Your task to perform on an android device: Send a "Hi" message to my friend Natalie Larson on the Chat app.
Image 0: 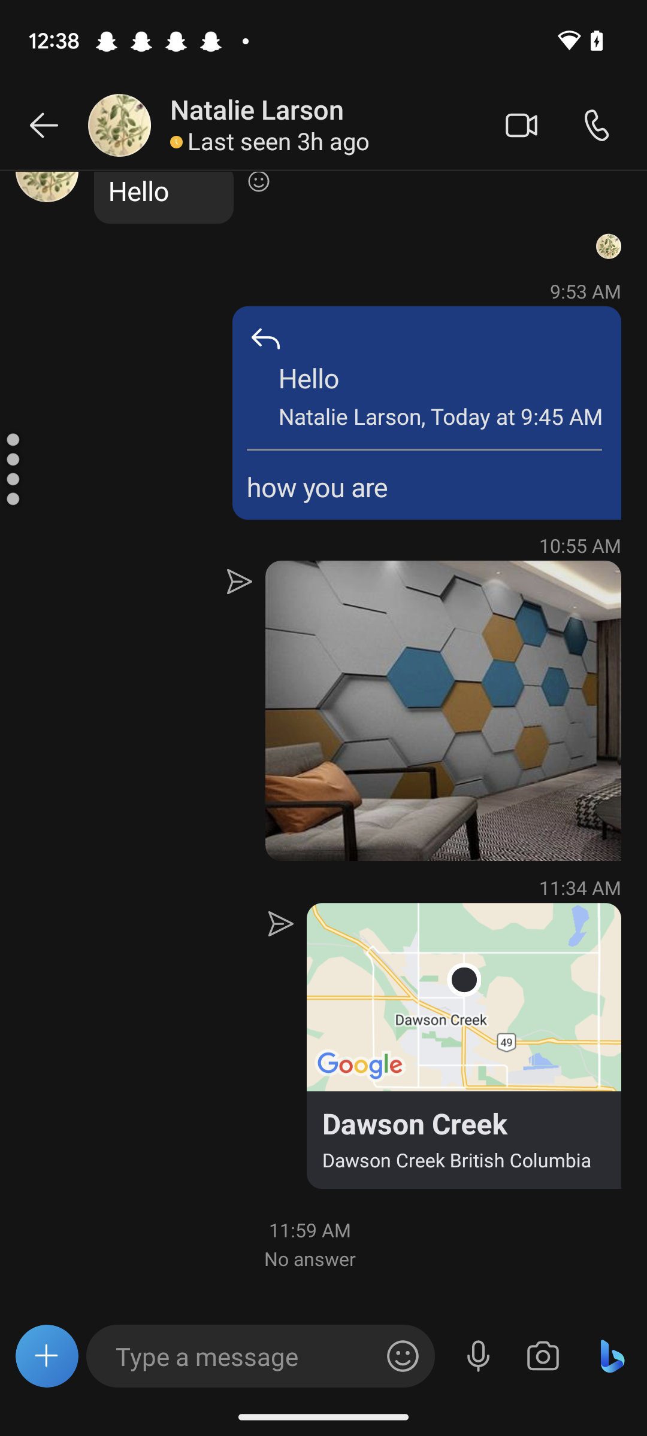
Open the Chat app.
Step 0: open app "Chat"
Image 1: 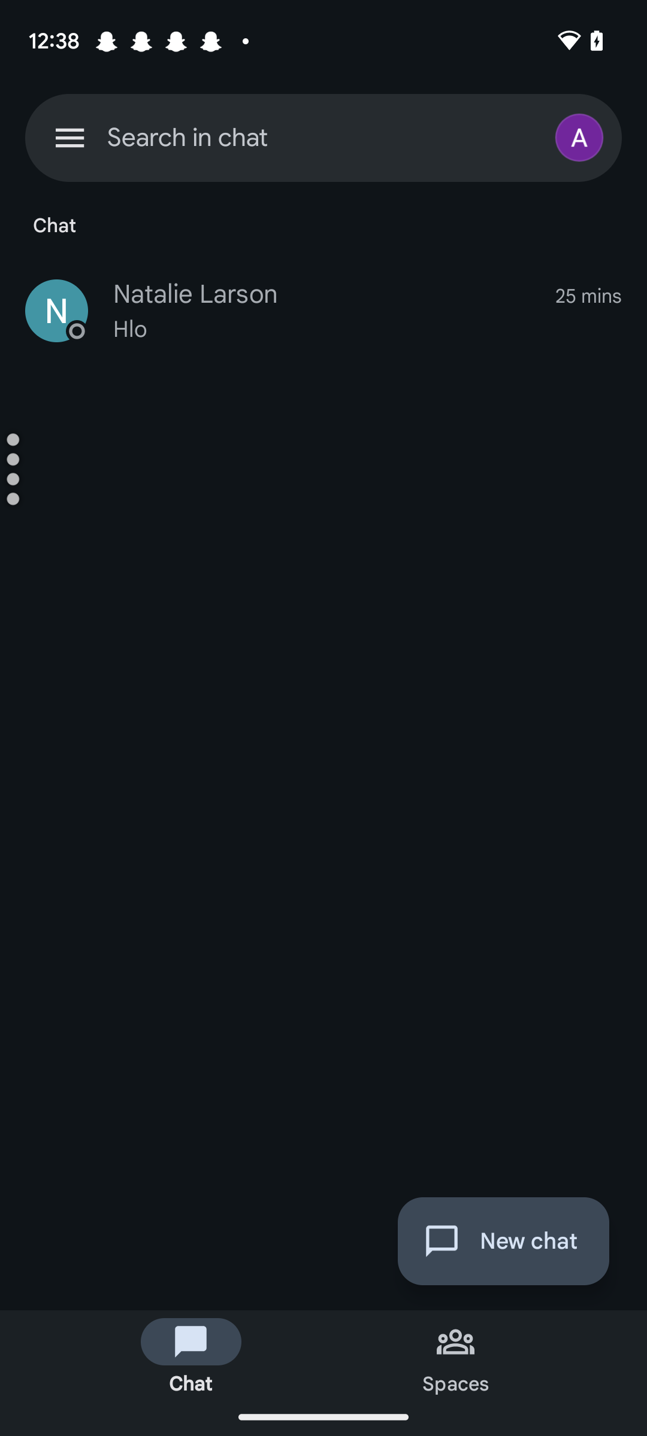
Open the Natalie Larson chat.
Step 1: click (323, 311)
Image 2: 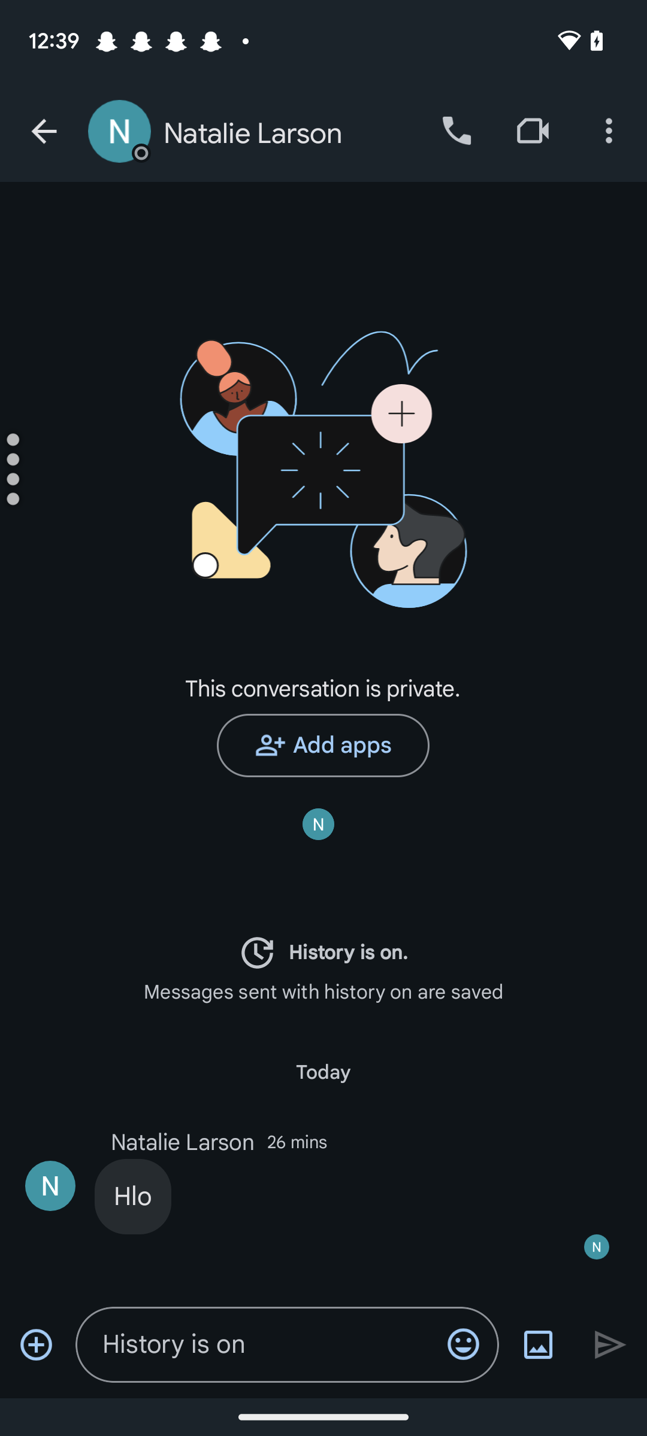
Click on the Chat box.
Step 2: click (262, 1344)
Image 3: 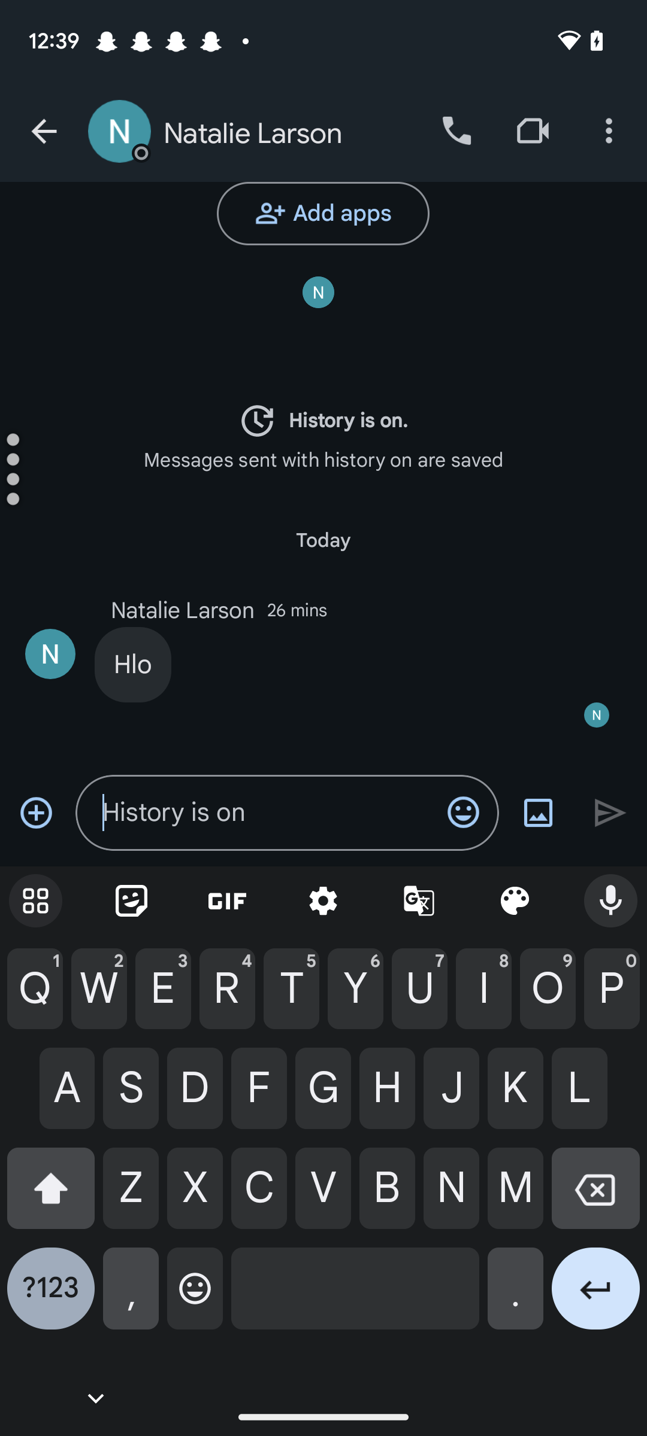
Type Hi in the chat box.
Step 3: type "Hi"
Image 4: 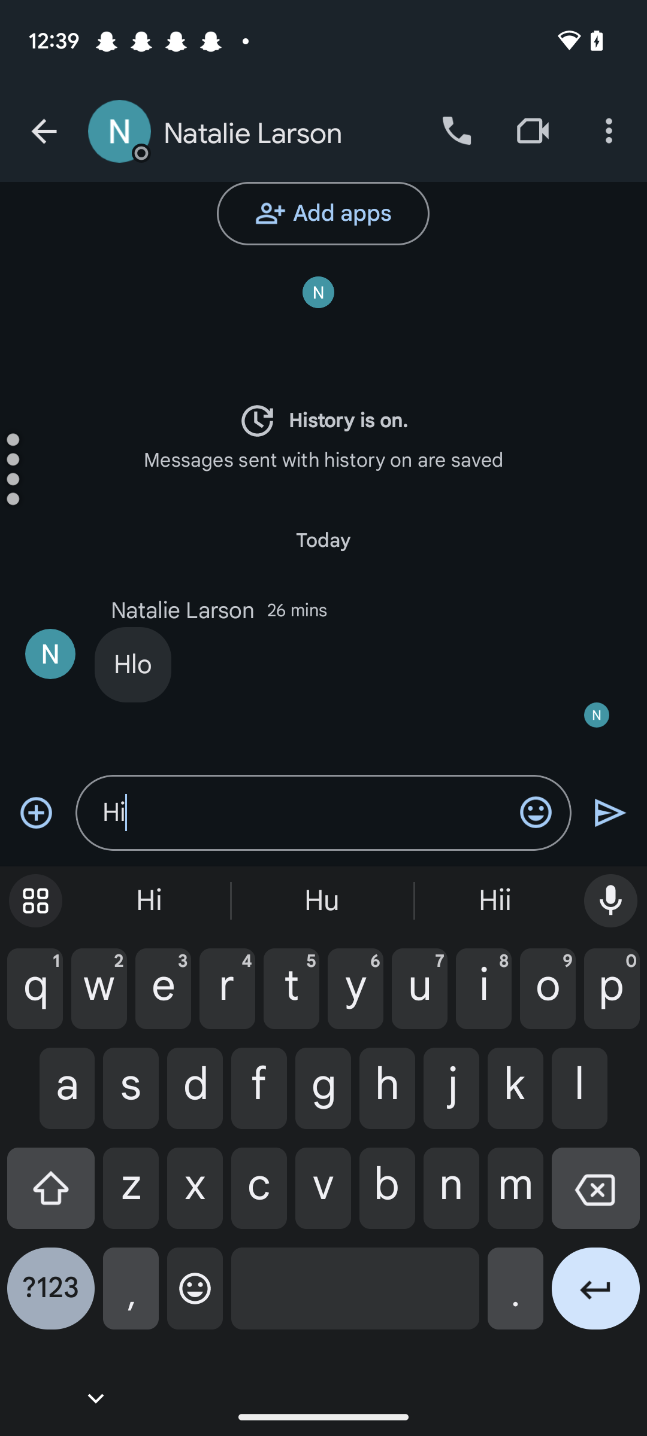
Click on the send icon on the left side of the chat box.
Step 4: click (610, 813)